Your task to perform on an android device: I'd like to save this drawing
Image 0: 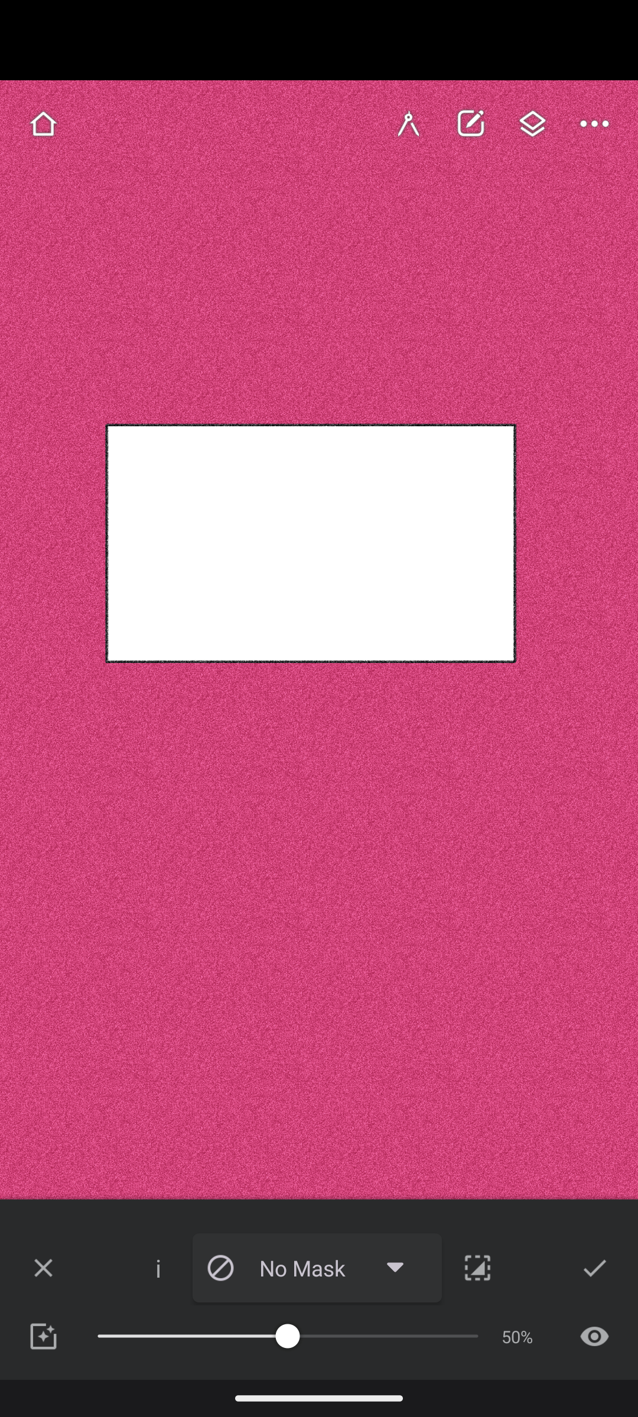
click on the three dots menu icon
Step 0: click (594, 123)
Image 1: 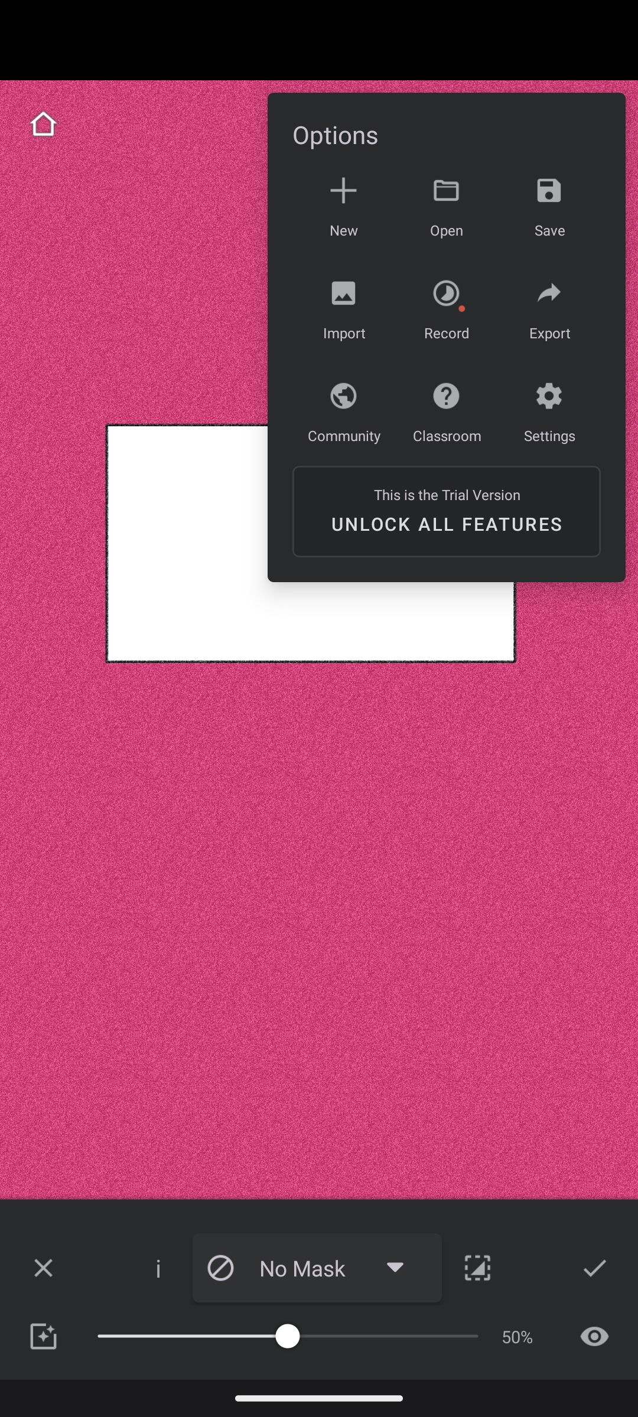
click on Save option
Step 1: click (549, 236)